Your task to perform on an android device: For later usage, I would want to share my drawing.
Image 0: 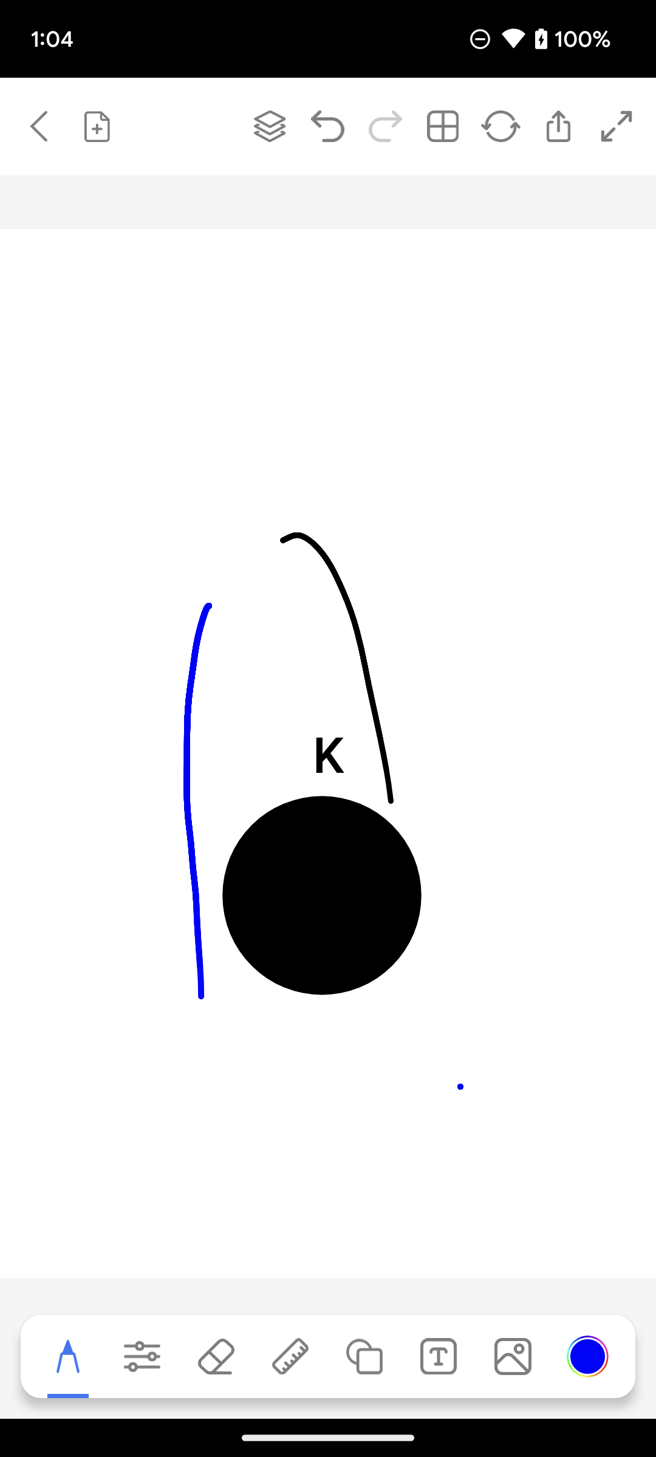
Click on the Share icon on the top of the screen.
Step 0: click (558, 126)
Image 2: 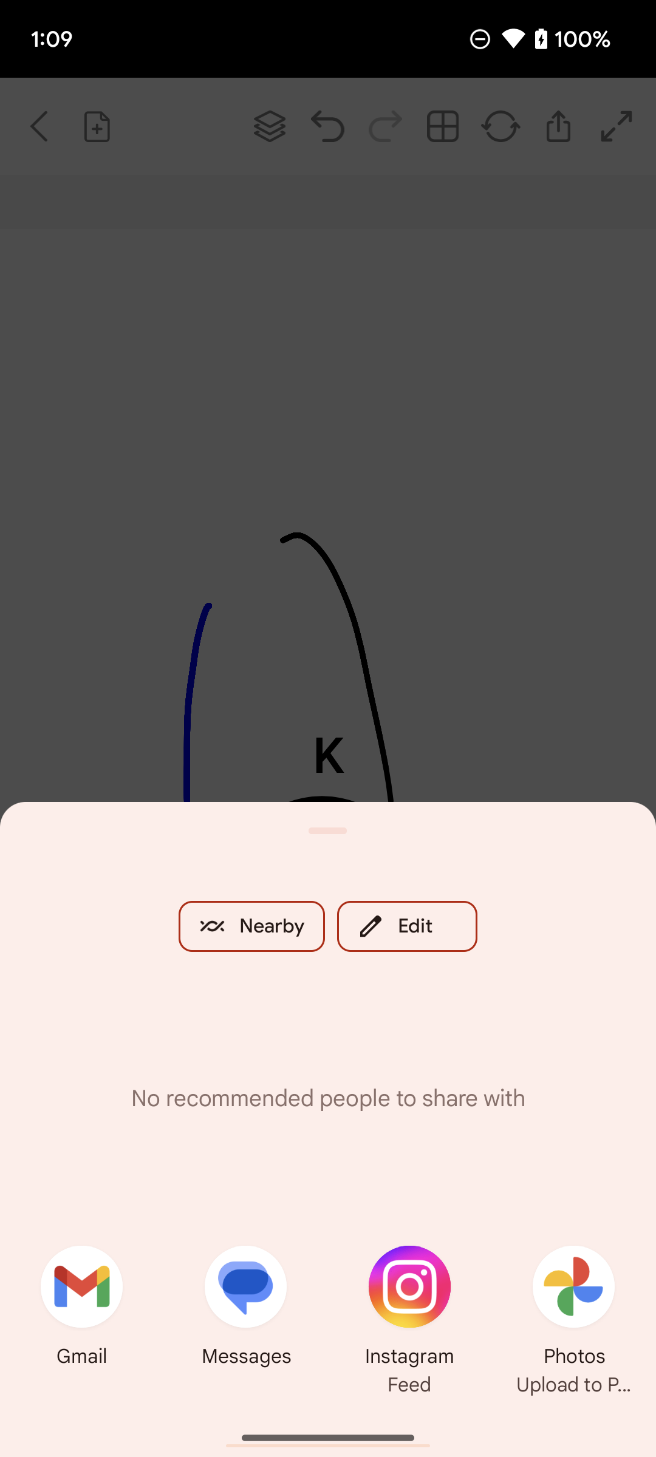
Click on the Gmail icon on the screen.
Step 2: click (82, 1311)
Image 3: 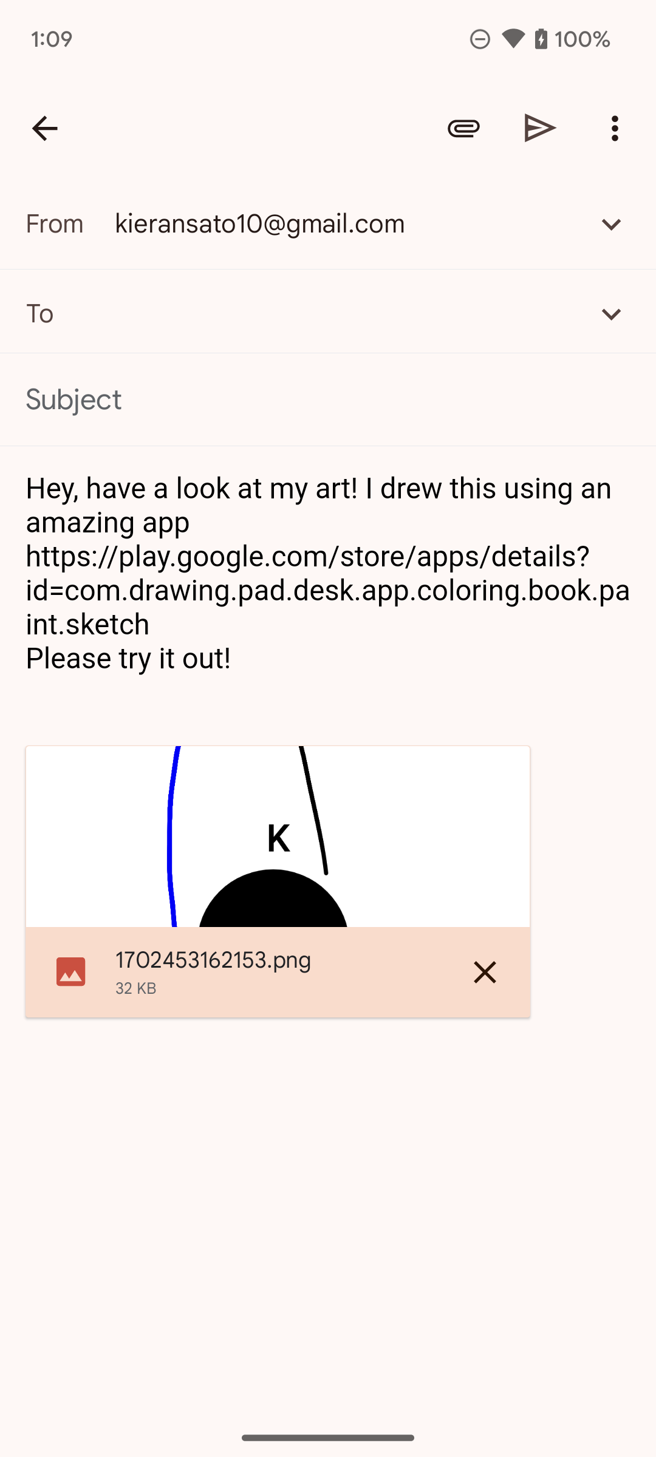
Click on the Gmail icon on the screen.
Step 3: wait
Image 4: 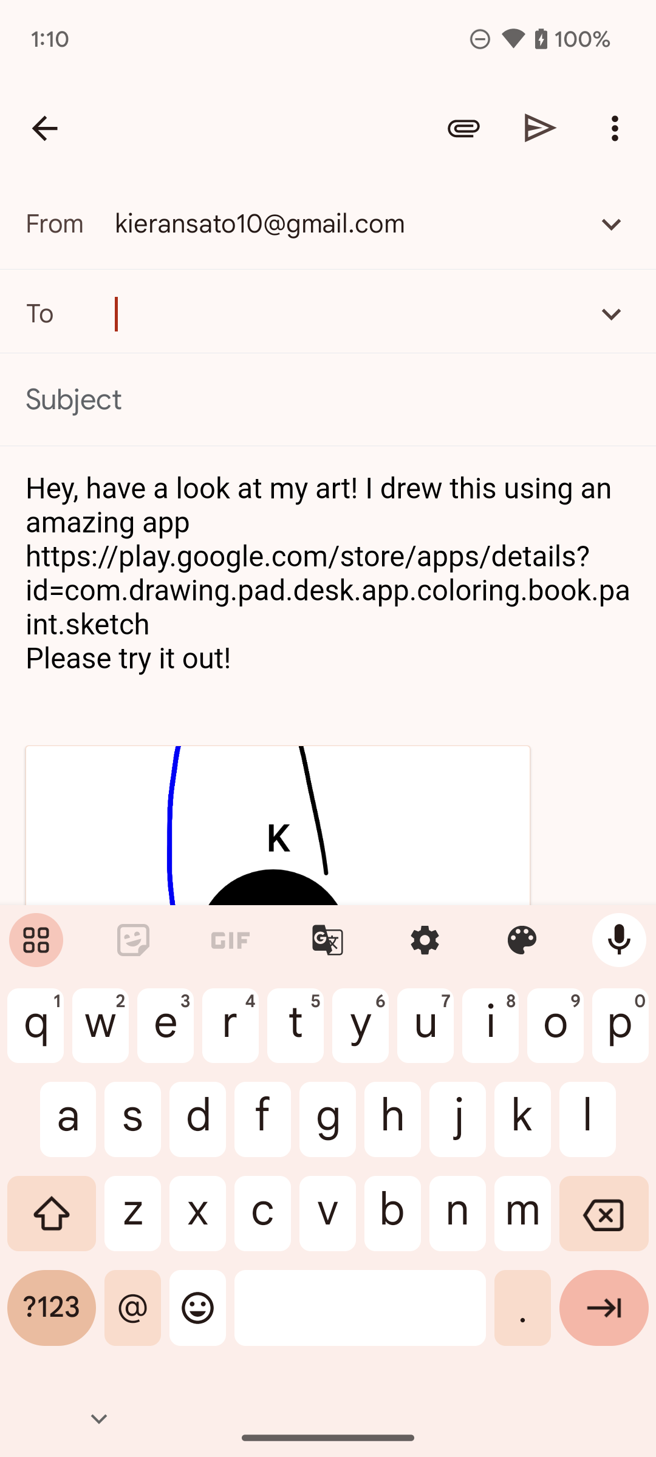
Type Kieransato10@gmail.com on the 'To' field on the screen.
Step 4: type "Kieransato10@gmail.com"
Image 5: 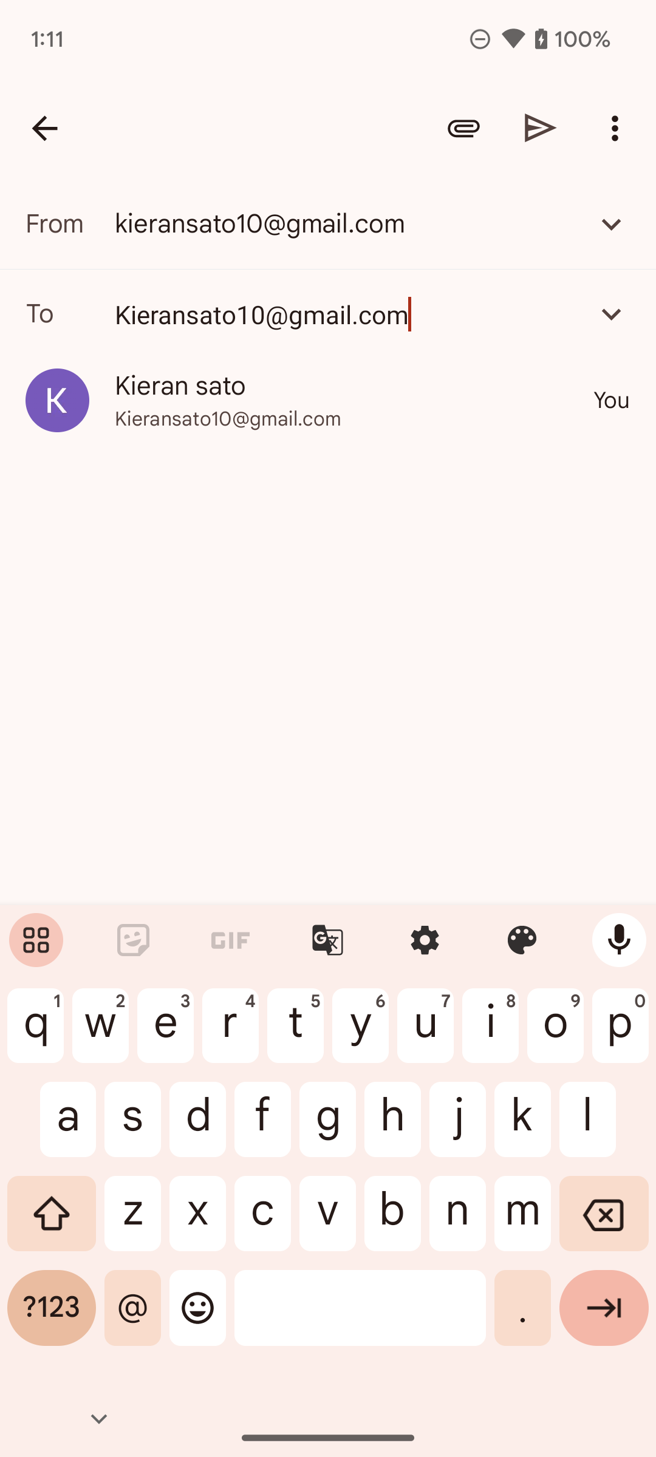
Click on the send icon on the screen.
Step 5: click (541, 128)